Your task to perform on an android device: I need to look up almonds on the Barakat app because it's healthy for my family and I'm running low in my pantry, search for almonds in barakat app.
Image 0: 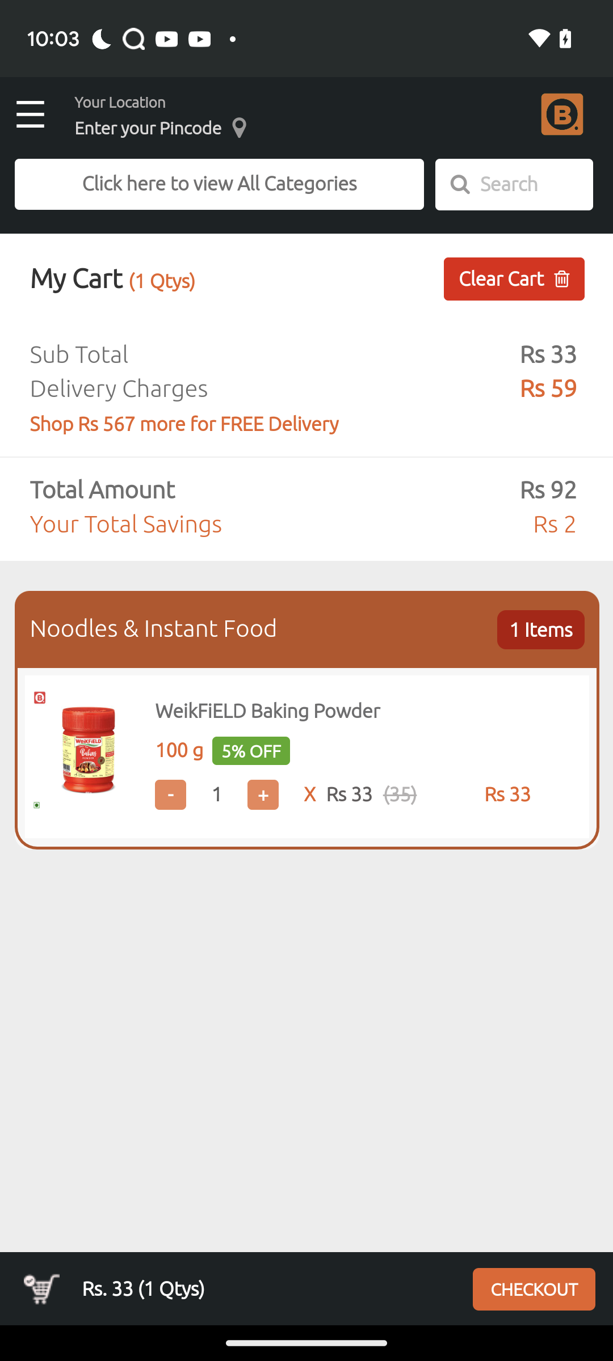
Open barakat app
Step 0: open app "Barakat"
Image 1: 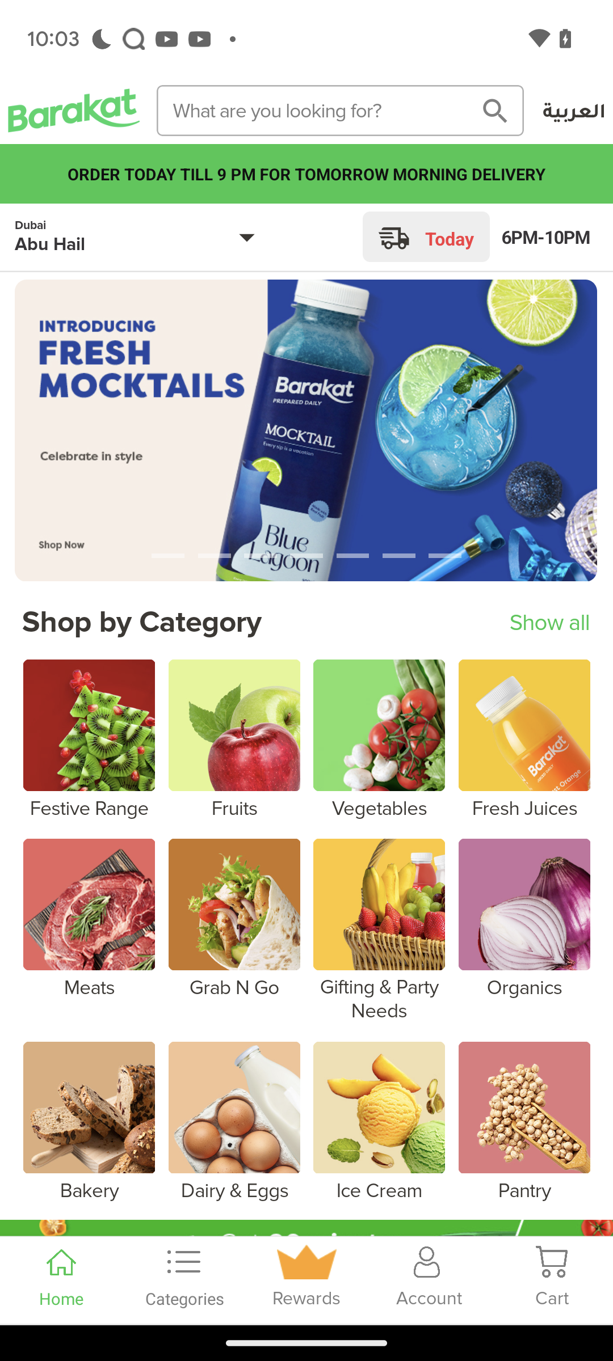
Click on the search textbox at the top of the screen
Step 1: click (277, 111)
Image 2: 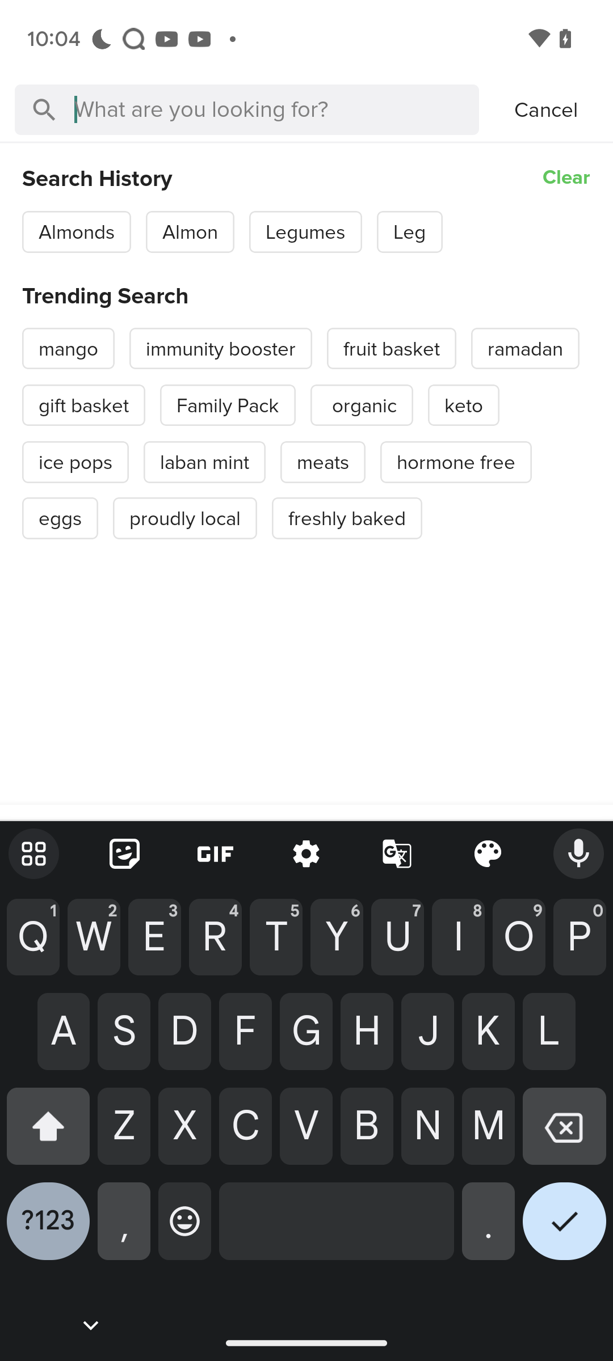
Type almonds in the search textbox
Step 2: type "almonds"